Your task to perform on an android device: I am going to use a new device , remove all my calendar data by Signing out of the calendar app
Image 0: 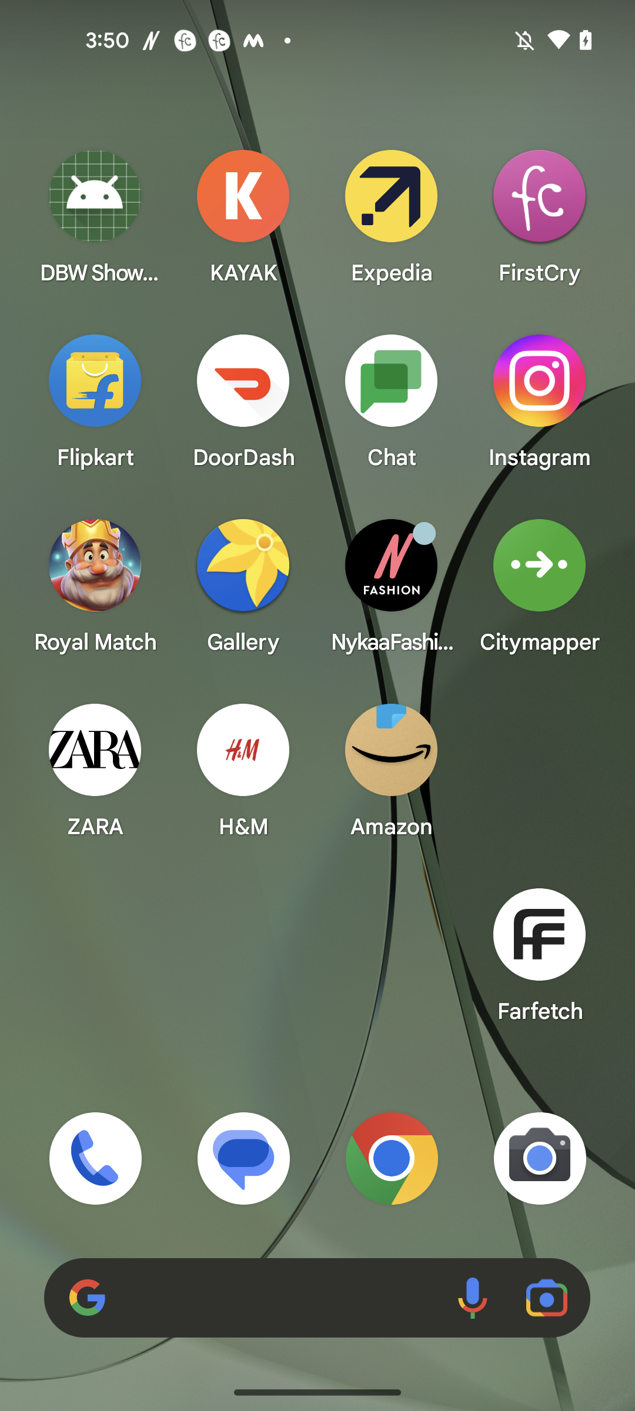
Open the Calendar app
Step 0: open app "Calendar"
Image 1: 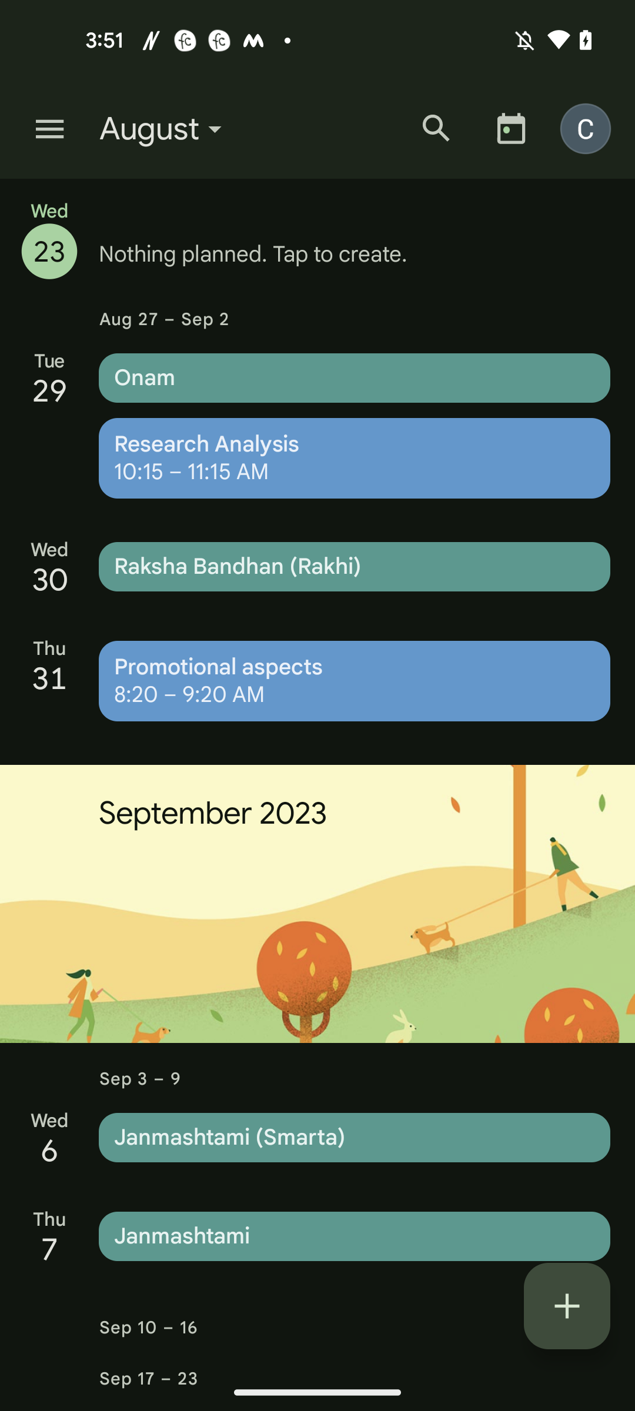
Click on the C profile icon at the top right corner of the screen
Step 1: click (591, 128)
Image 2: 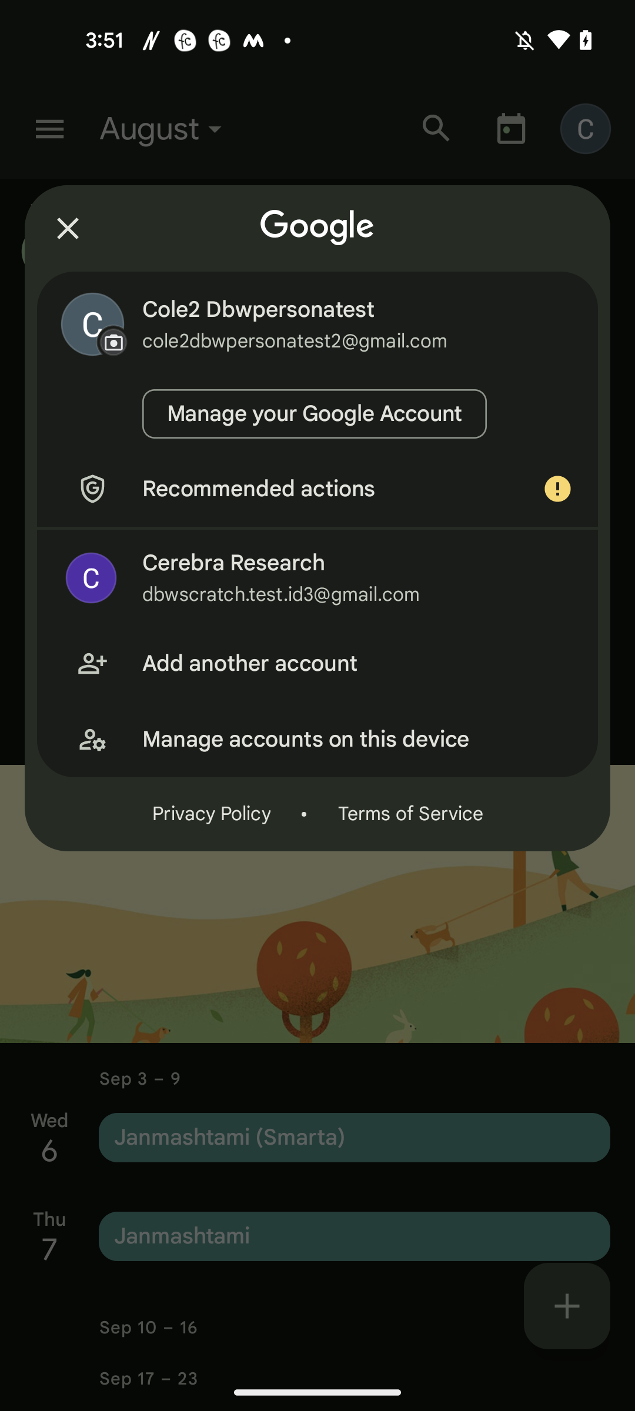
Click on the manage accounts on this device
Step 2: click (357, 739)
Image 3: 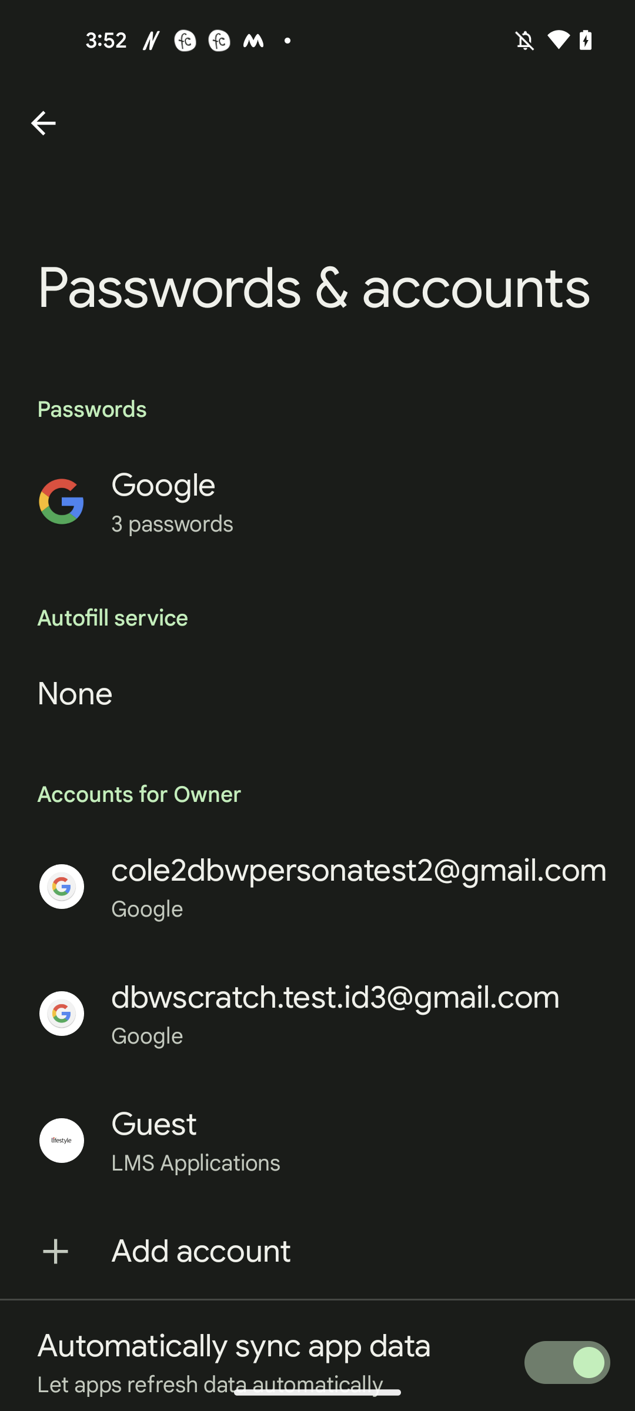
Click on the cole2dbwpersonatest2@gmail.com mail id
Step 3: click (359, 870)
Image 4: 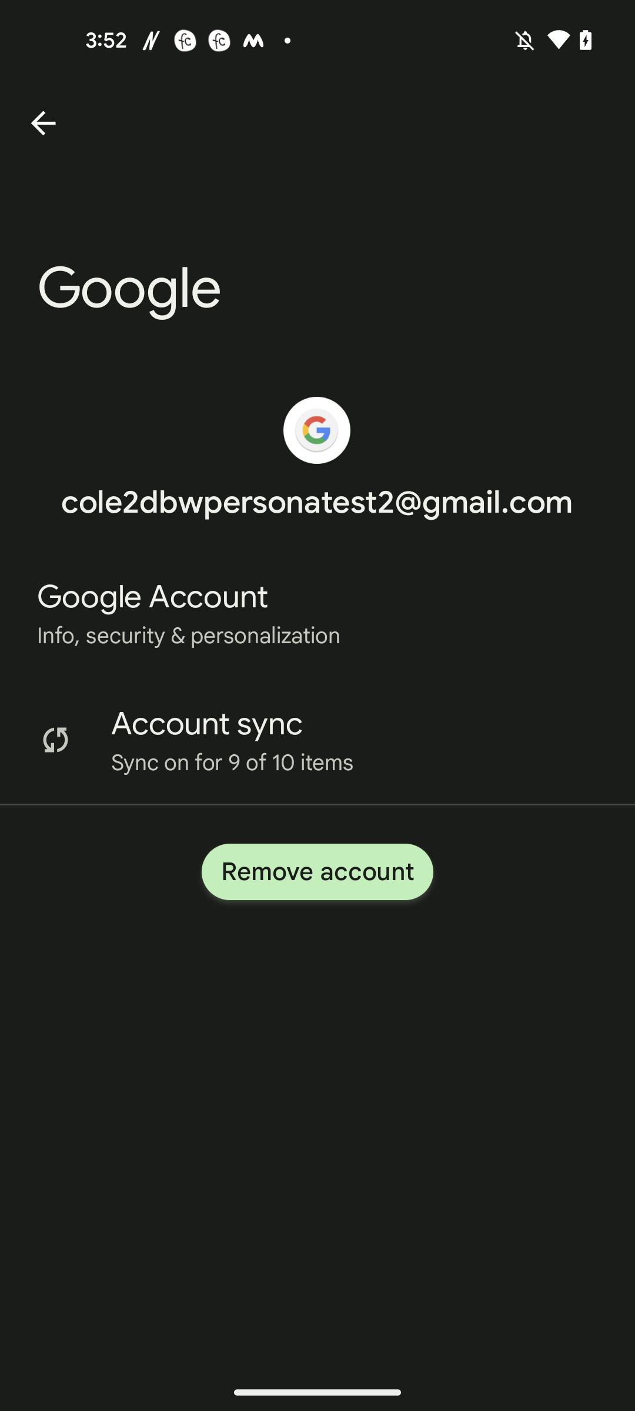
Click on the Remove account button 
Step 4: click (317, 871)
Image 5: 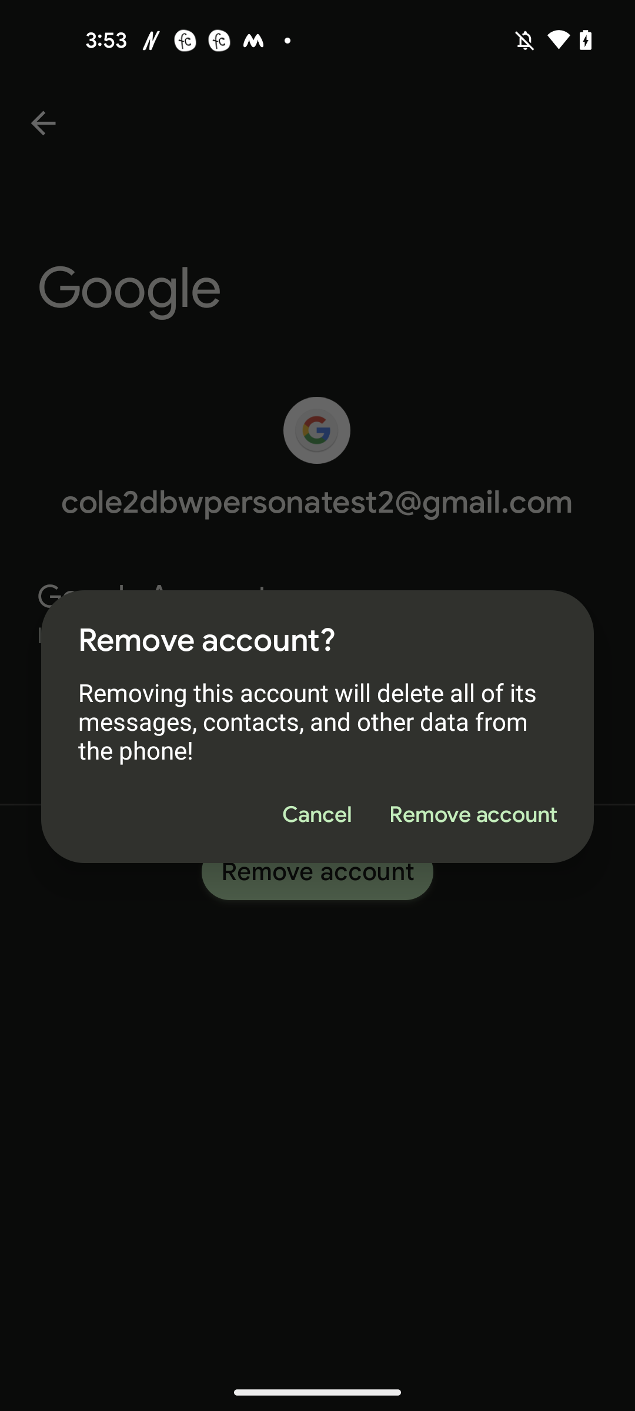
Click on the Remove account button in the pop up
Step 5: click (472, 814)